Your task to perform on an android device: Sonder Downtown Towers seemed to be a good place to stay for me. Examine the Sonder Downtown Towers hotel details in the Booking.com app.
Image 0: 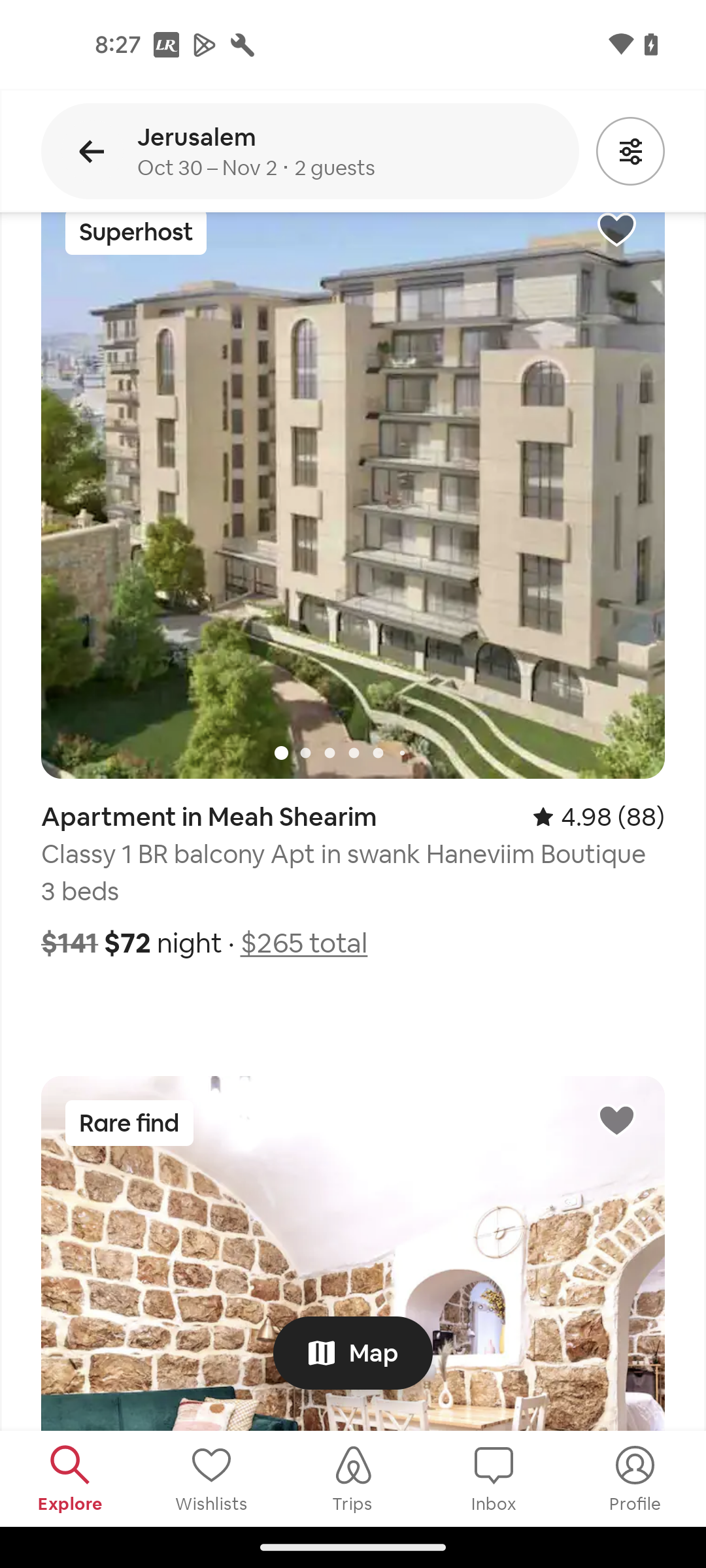
Open Booking.com app
Step 0: open app "Booking.com"
Image 1: 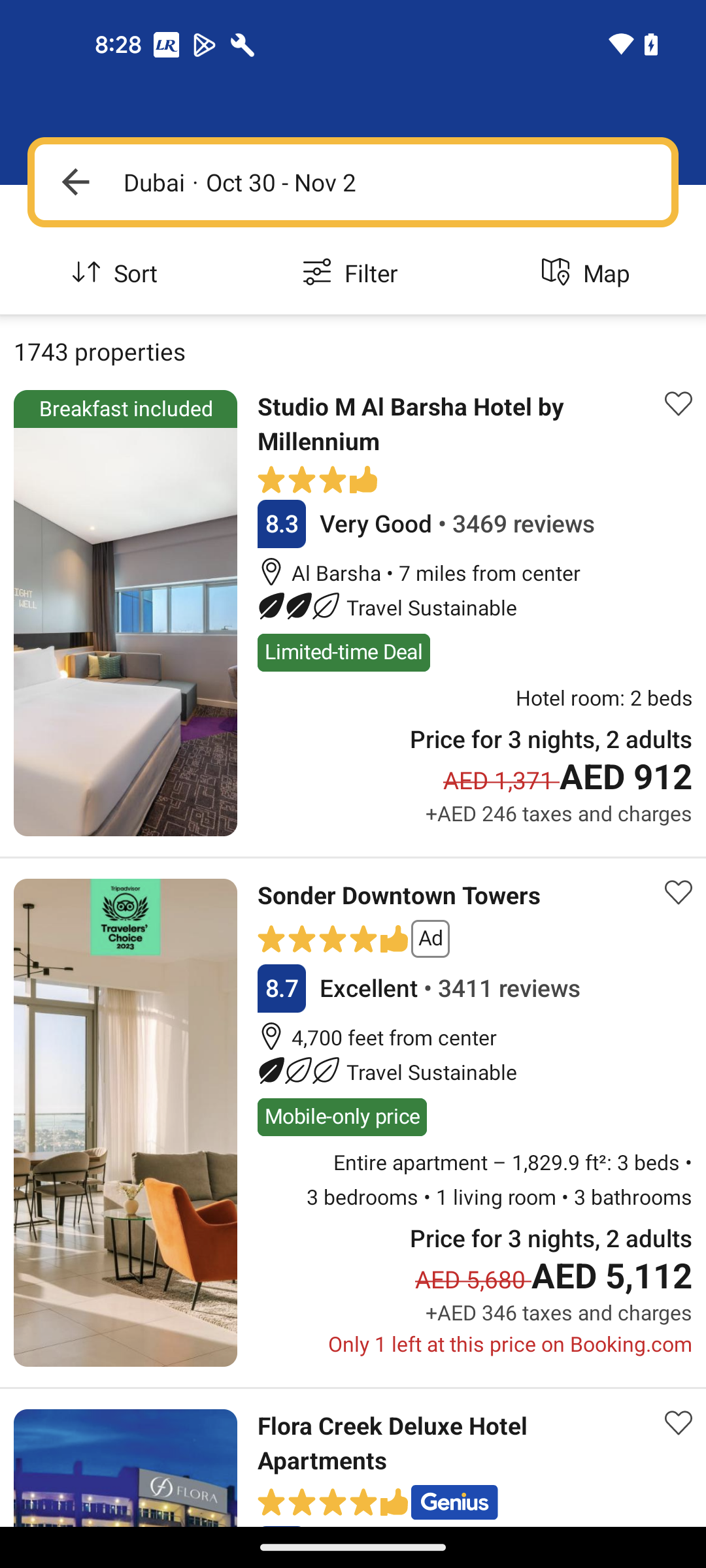
Open Sonder Downtown Towers
Step 1: click (399, 896)
Image 2: 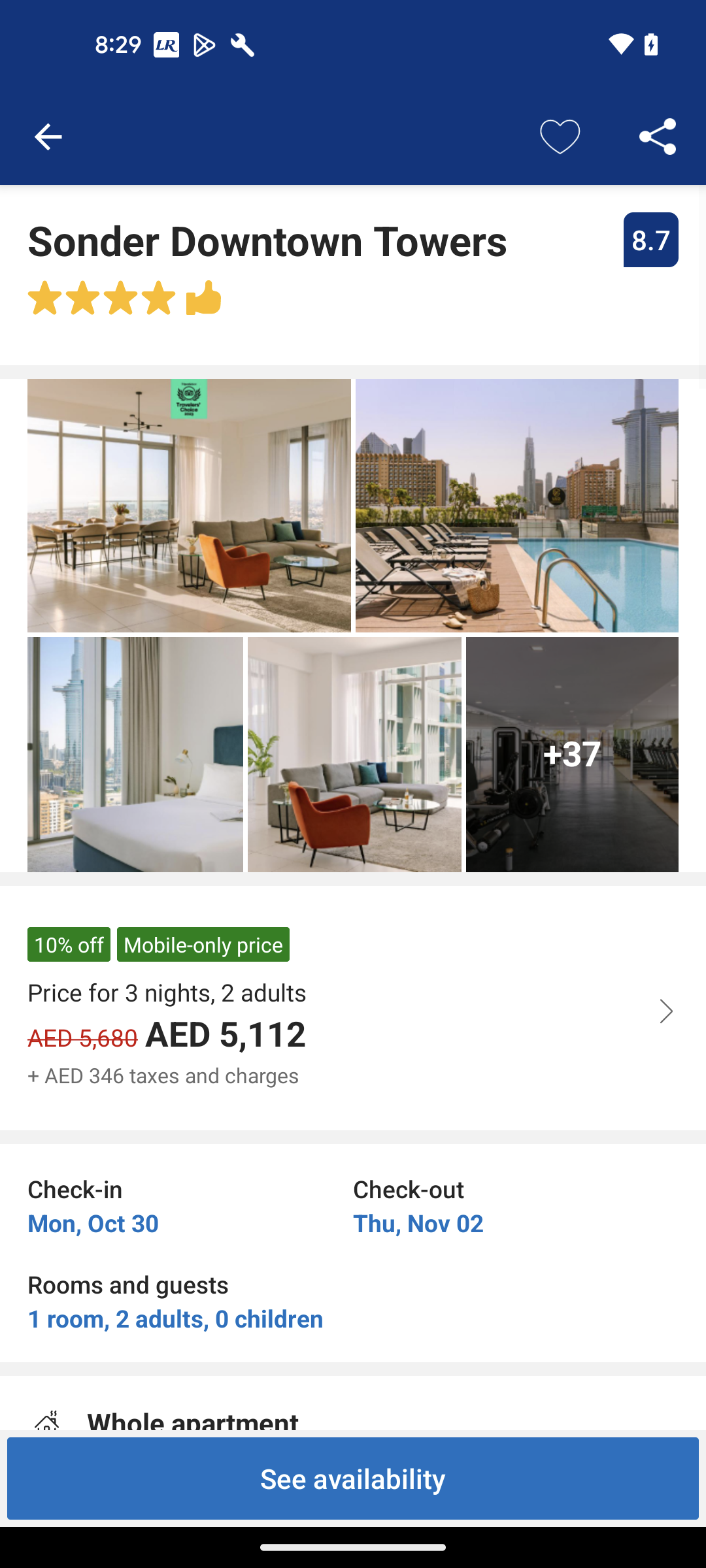
Click on See availability button
Step 2: click (353, 1478)
Image 3: 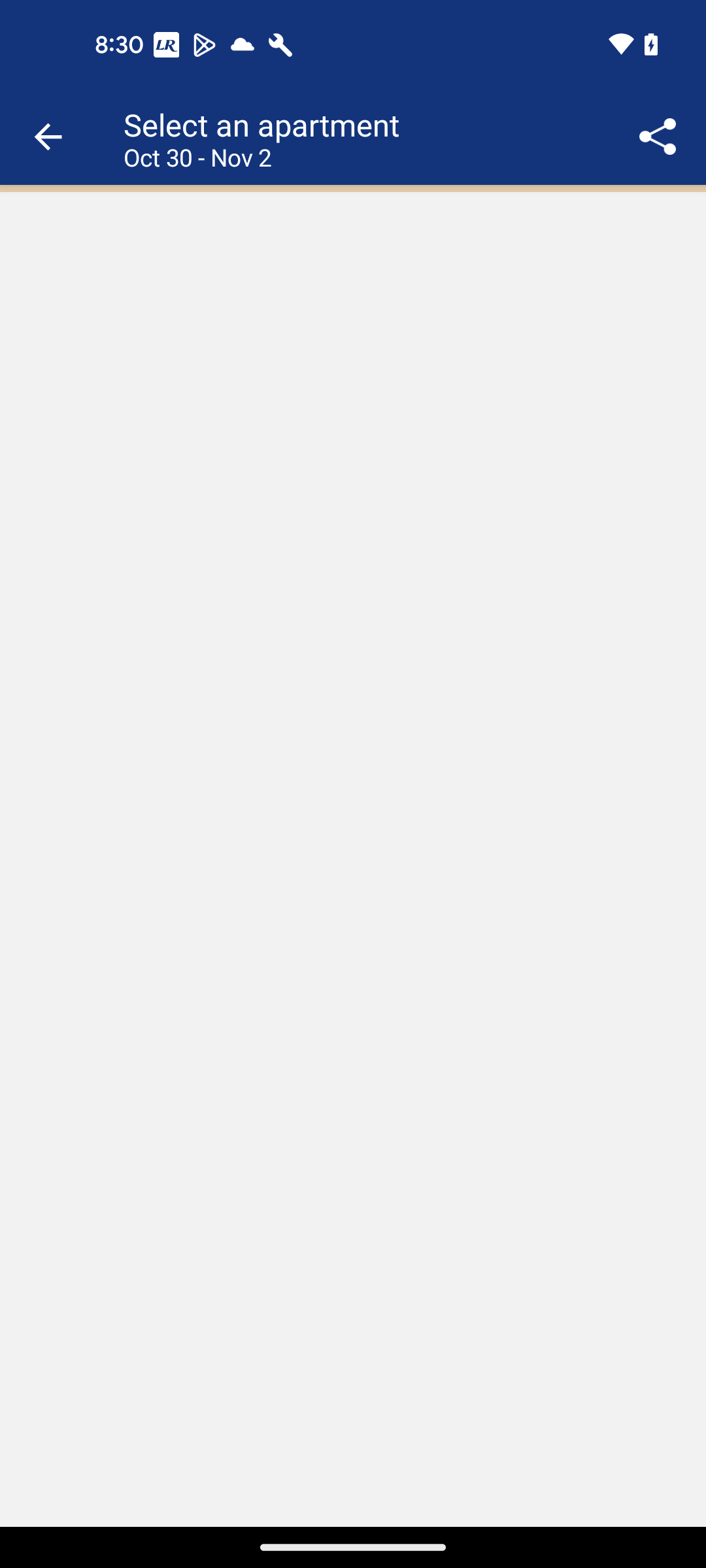
Click on See availability button
Step 3: wait